Your task to perform on an android device: I desire a change because I had previously used campus shoes. Use the Amazon app to find Adidas Shoes that have a star rating greater than 4.
Image 0: 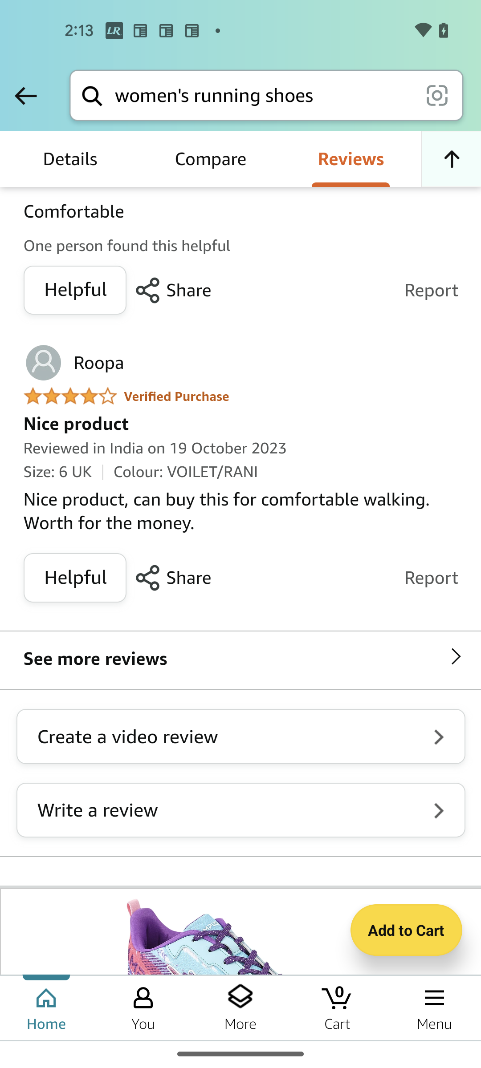
Go Back to the Previous Screen
Step 0: press back button
Image 1: 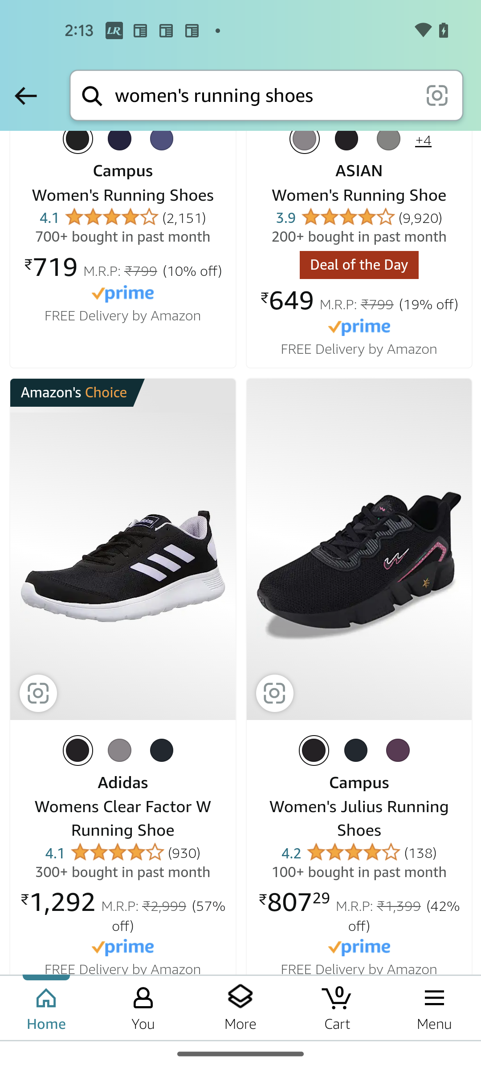
Swipe down to filters option
Step 1: scroll up
Image 2: 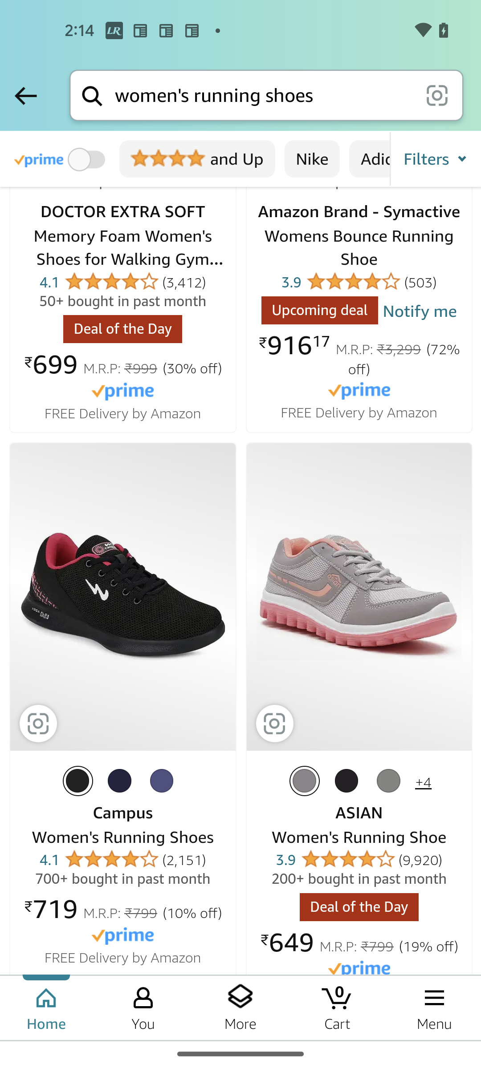
Click on the Filters option
Step 2: click (435, 159)
Image 3: 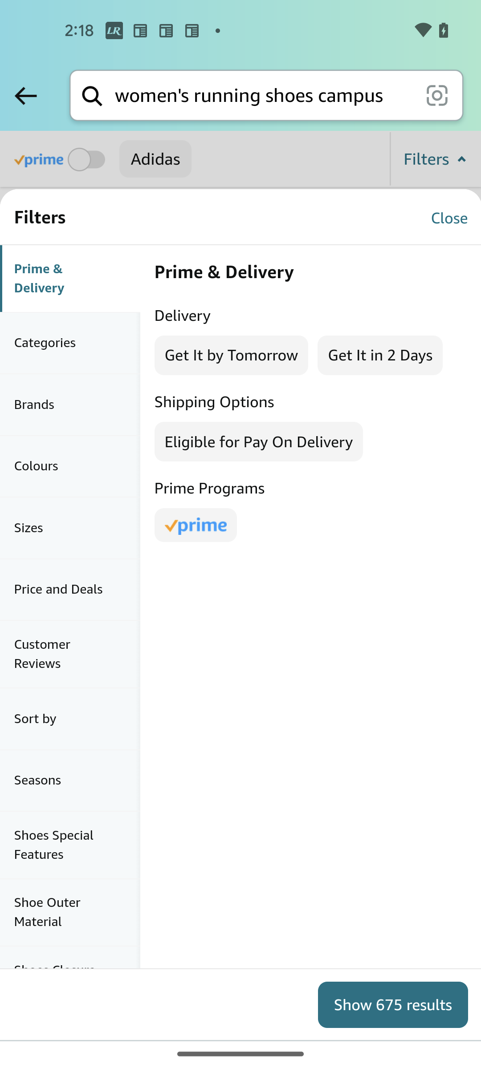
Click on the Brands option
Step 3: click (70, 405)
Image 4: 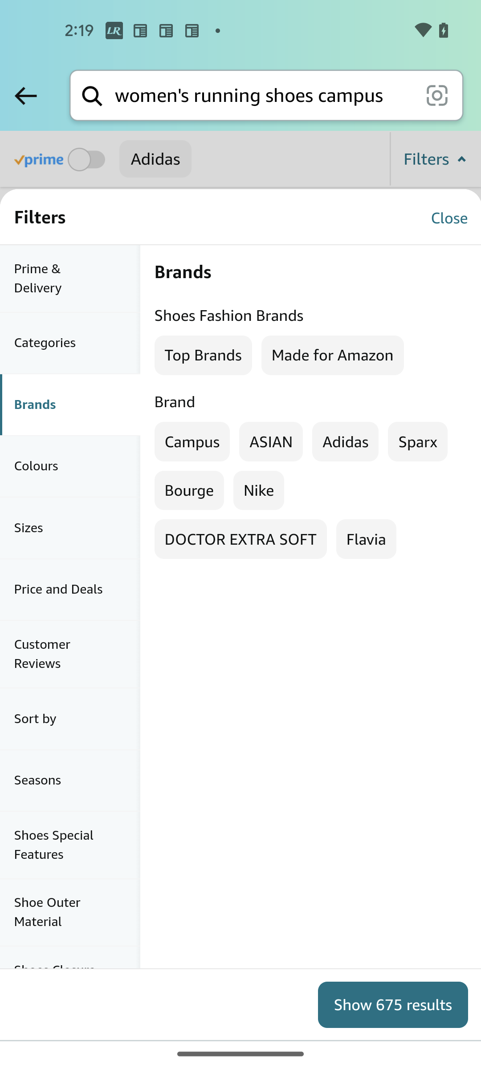
Click on the Adidas
Step 4: click (345, 441)
Image 5: 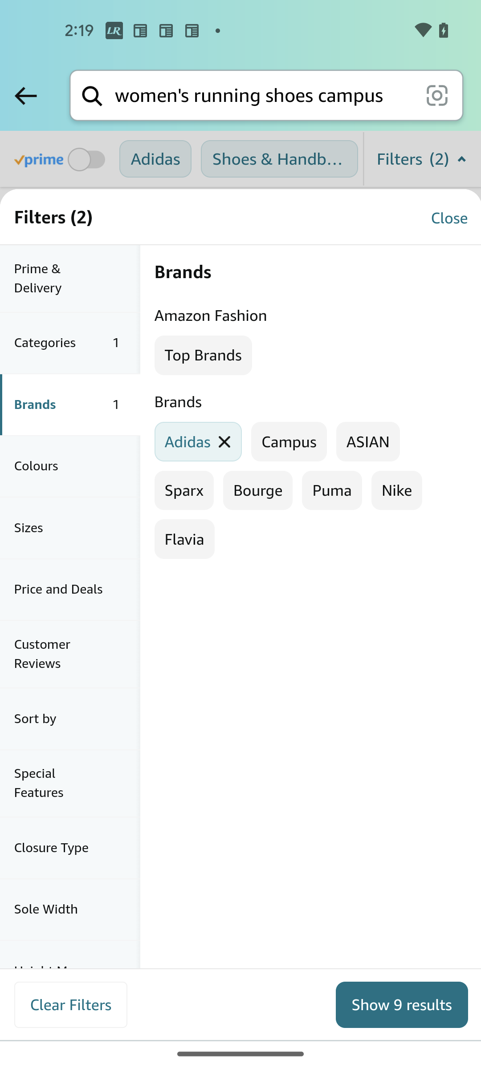
Click on the Customer Reviews option
Step 5: click (70, 654)
Image 6: 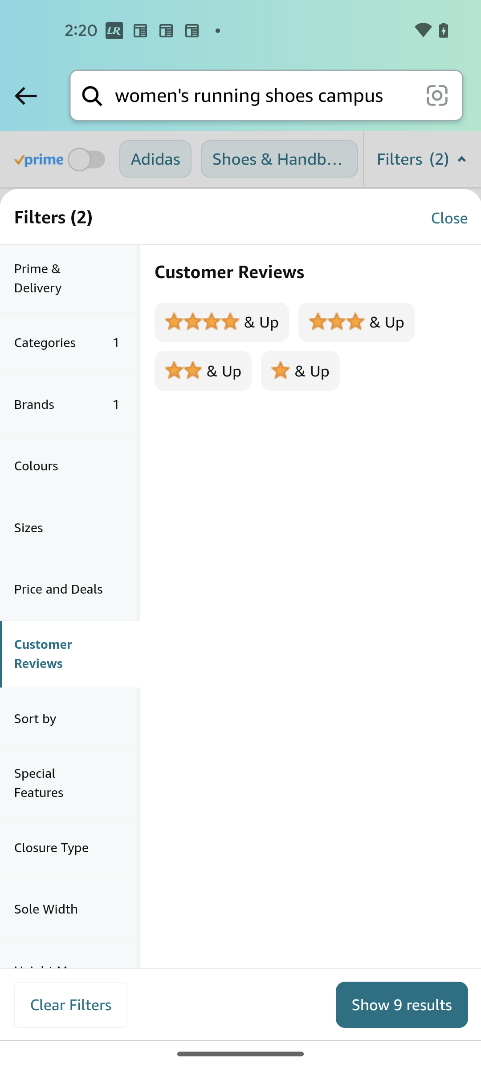
Click on the 4 star & Up
Step 6: click (221, 322)
Image 7: 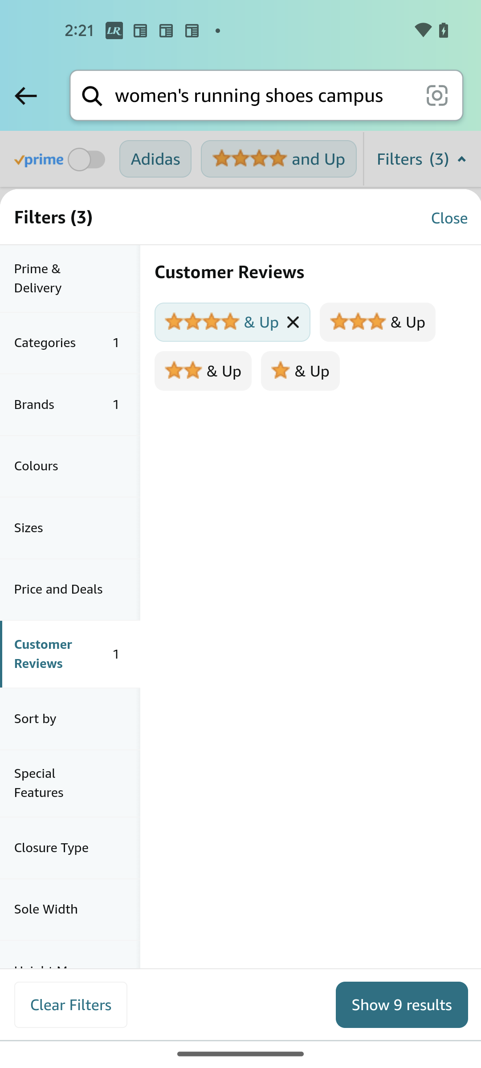
Click on the Show 9 result
Step 7: click (401, 1004)